Your task to perform on an android device: Open the Flora app and track your garden progress of Tulip plants.
Image 1: 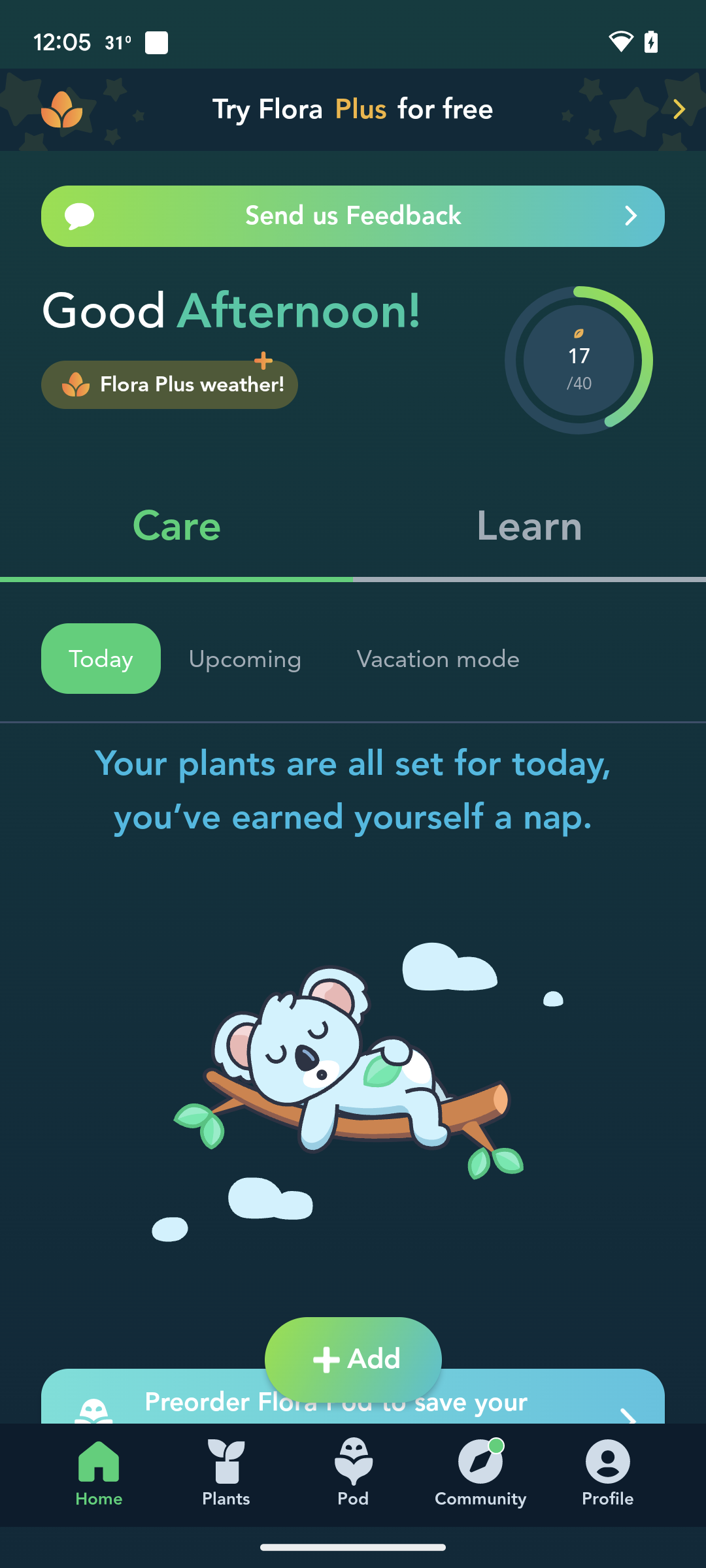
Go to my plants tab at the bottom of the screen
Step 1: click (226, 1475)